Your task to perform on an android device: To receive updates for new videos of Henrique e Juliano, follow Unic Film Producoes on Vimeo.
Image 0: 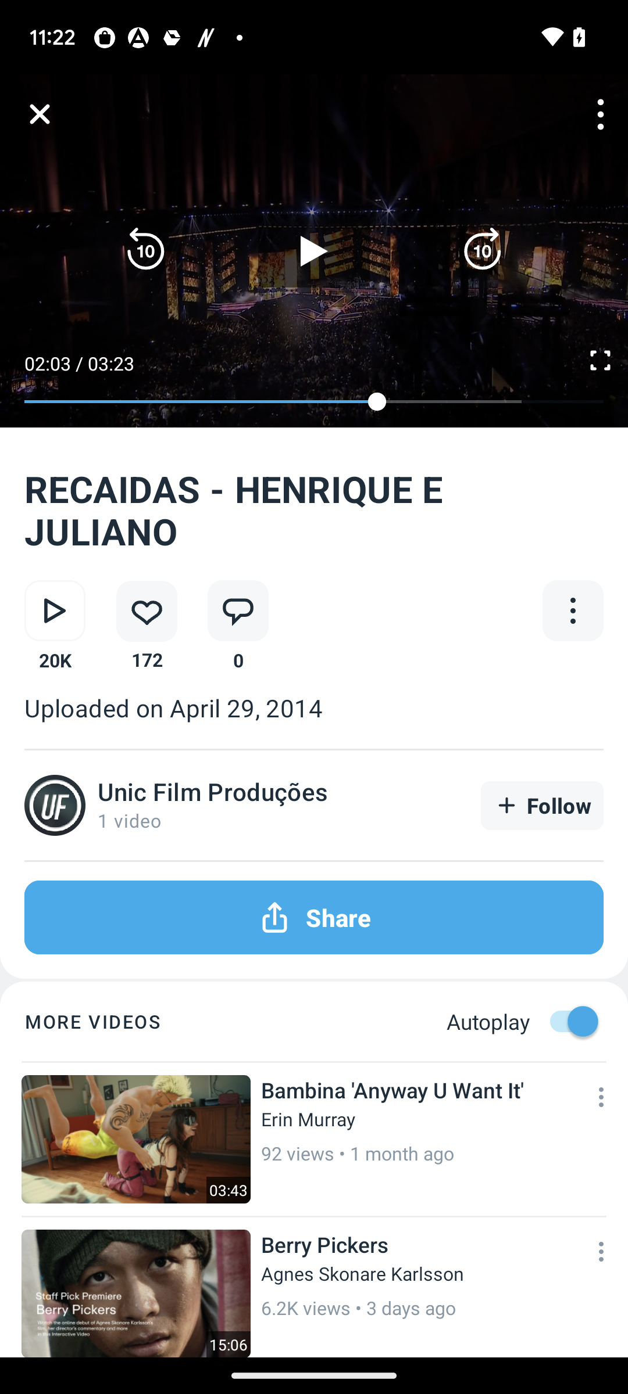
Click on the Follow button to subscribe the channel
Step 0: click (542, 805)